Your task to perform on an android device: Show me the reviews of the Sleepyhead shoe rack on the Tata CLiQ app.
Image 0: 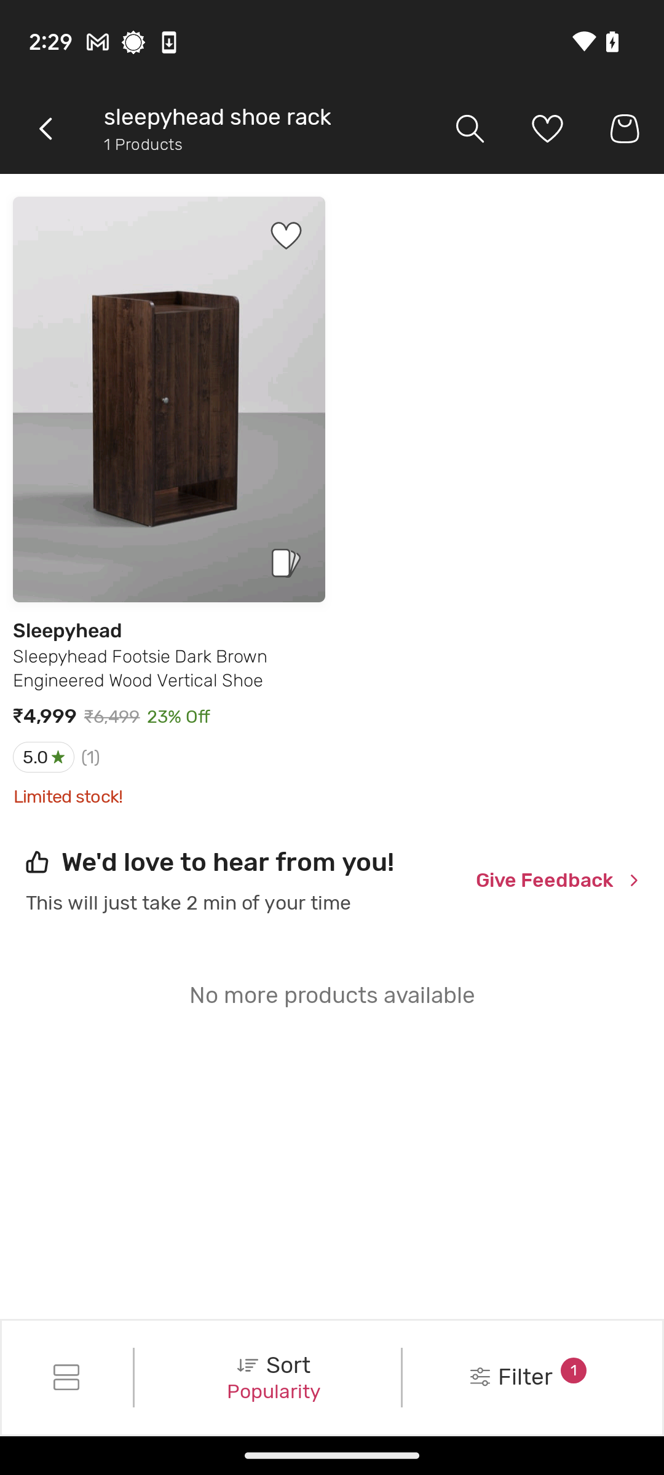
Click on the Sleepyhead shoe rack.
Step 0: click (169, 399)
Image 1: 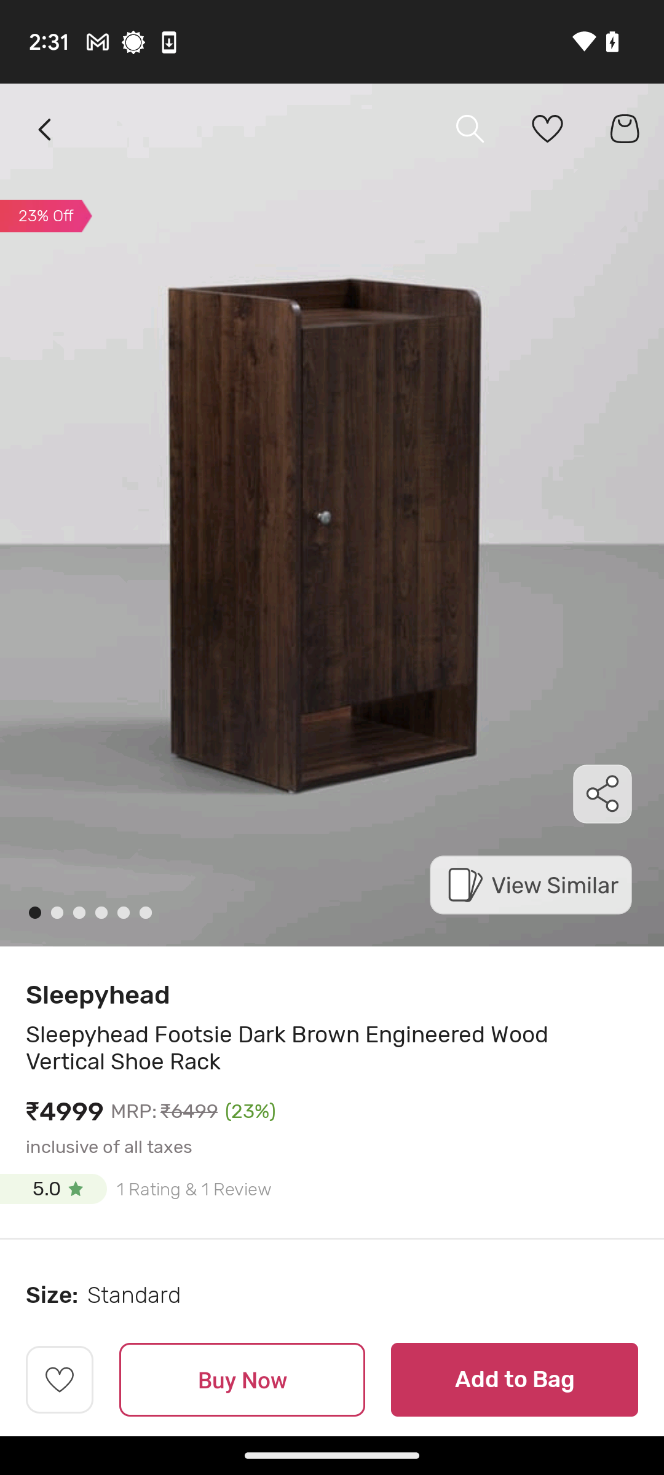
Scroll up on the screen until you find the Ratings & Reviews tab.
Step 1: scroll down
Image 2: 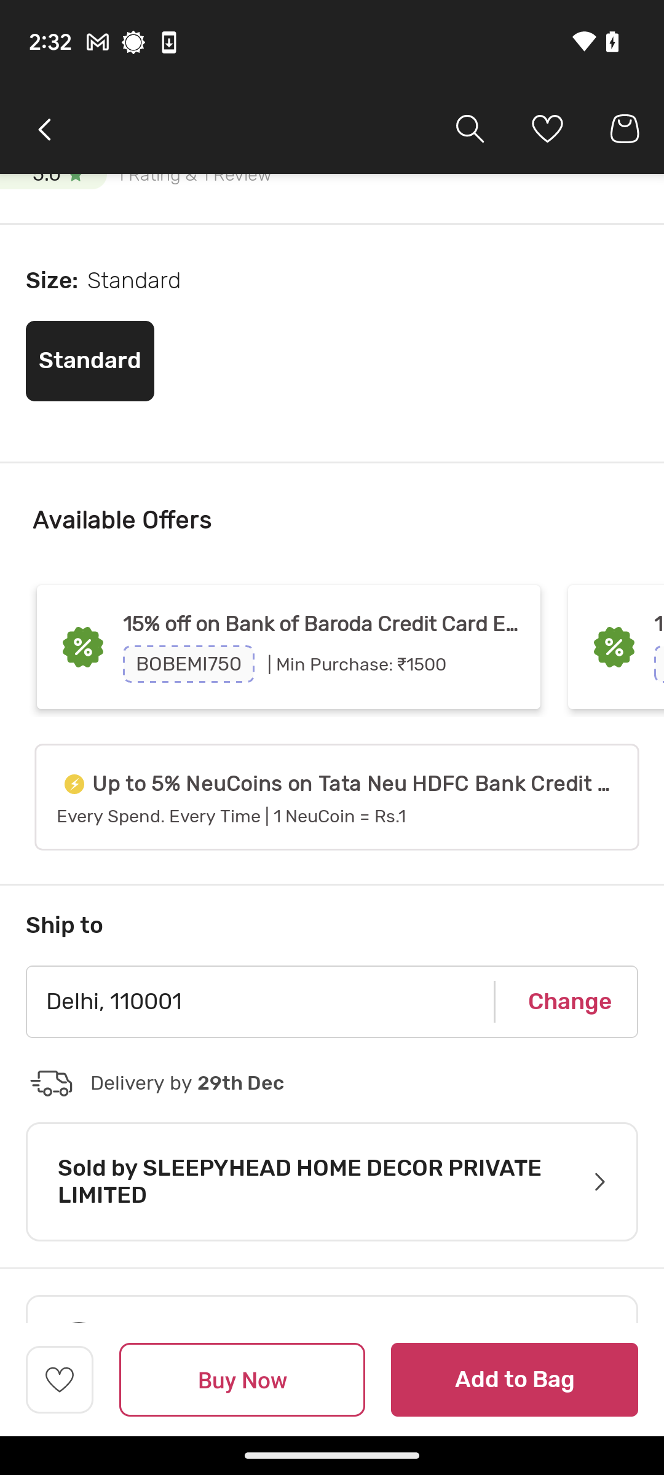
Scroll up on the screen until you find the Ratings & Reviews tab.
Step 2: scroll down
Image 3: 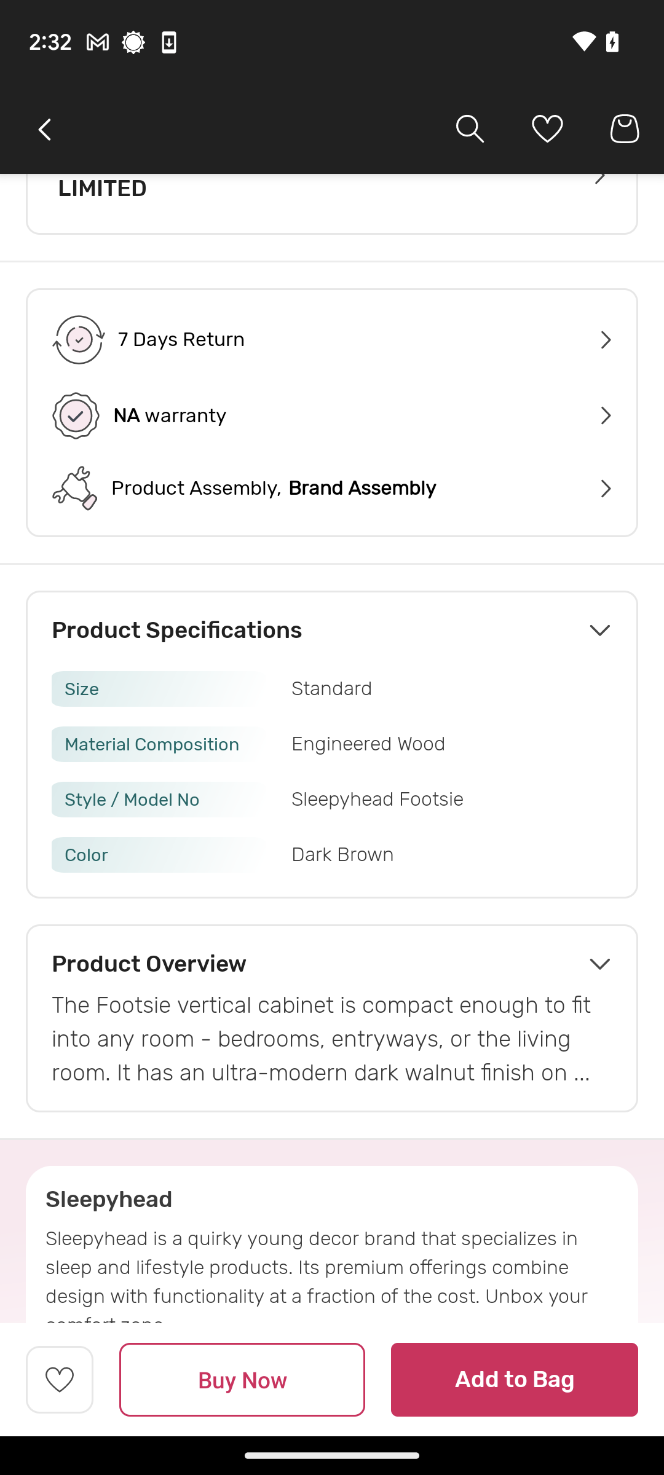
Scroll up on the screen until you find the Ratings & Reviews tab.
Step 3: scroll down
Image 4: 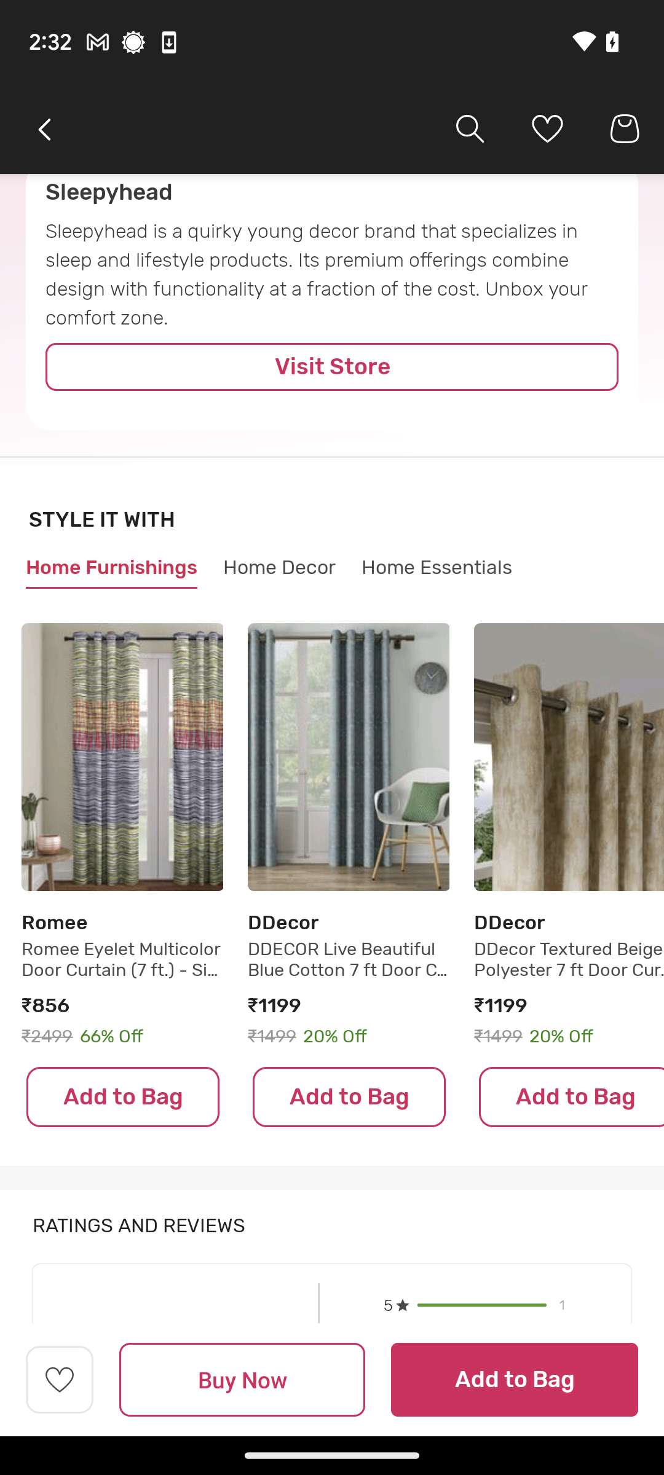
Scroll up on the screen until you find the Ratings & Reviews tab.
Step 4: scroll down